Your task to perform on an android device: I want to buy a pair of 42-size black sneakers, so search for the 42-size black sneakers for me in the Nike app.
Image 0: 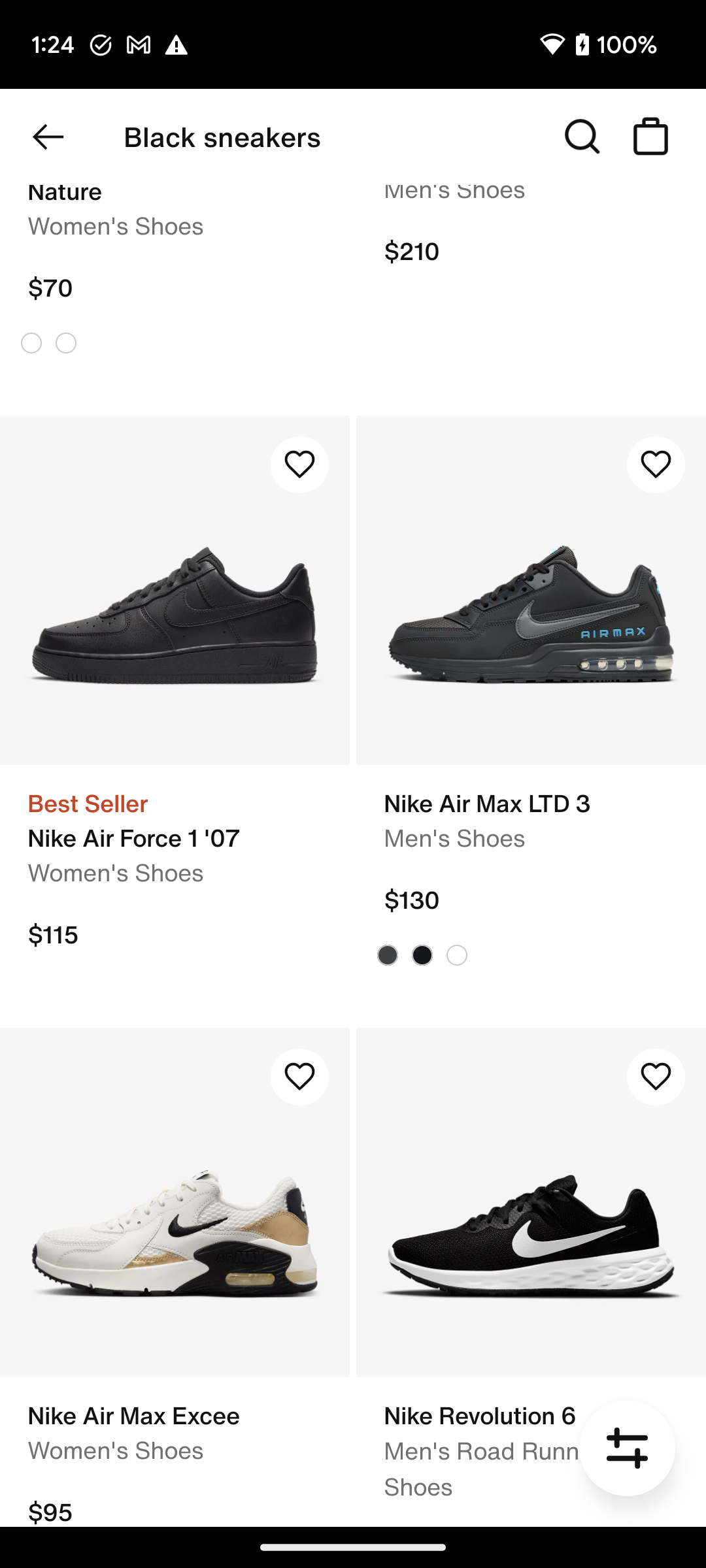
Click on the search icon at the top right corner of the screen to search for the shoes.
Step 0: click (582, 136)
Image 1: 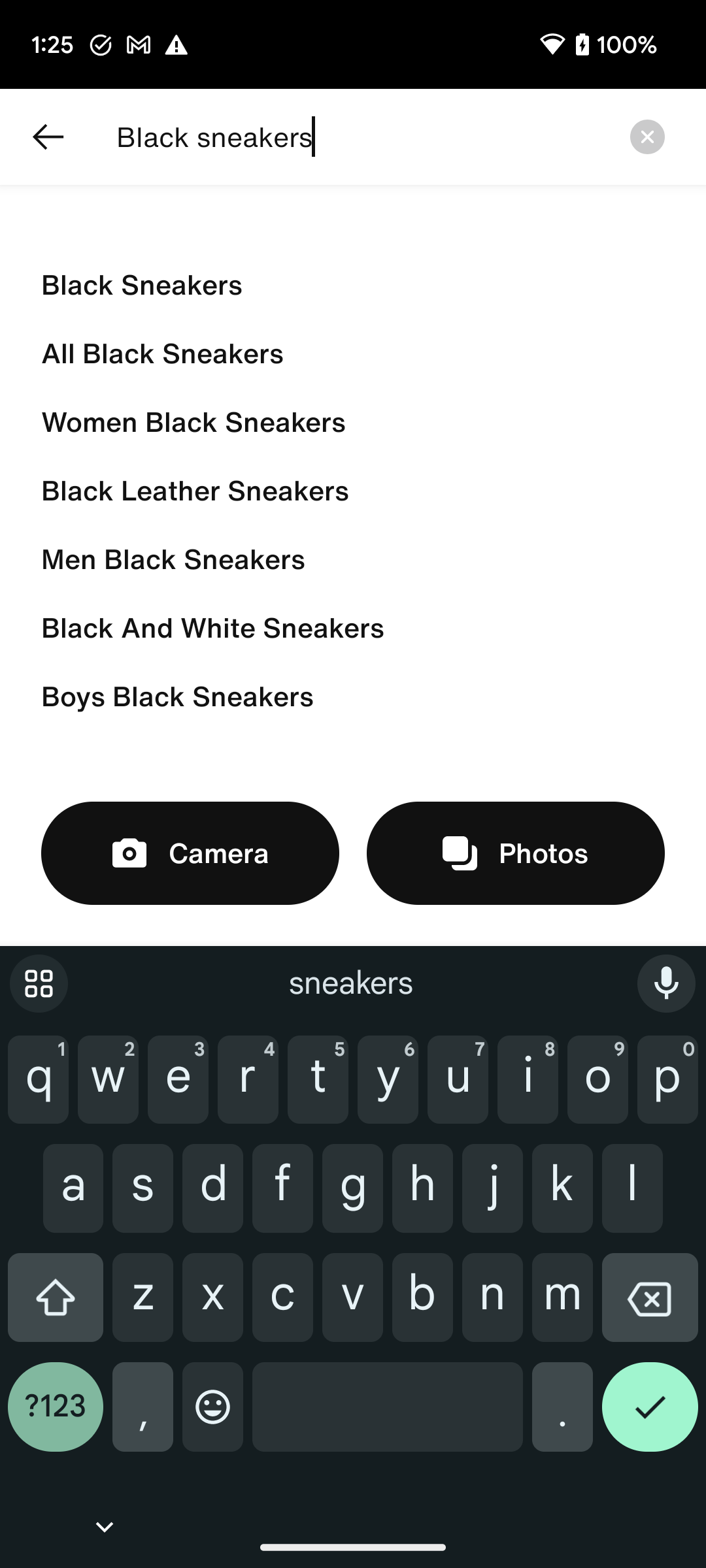
Click on the cross icon of the search bar to clear the search bar
Step 1: click (647, 136)
Image 3: 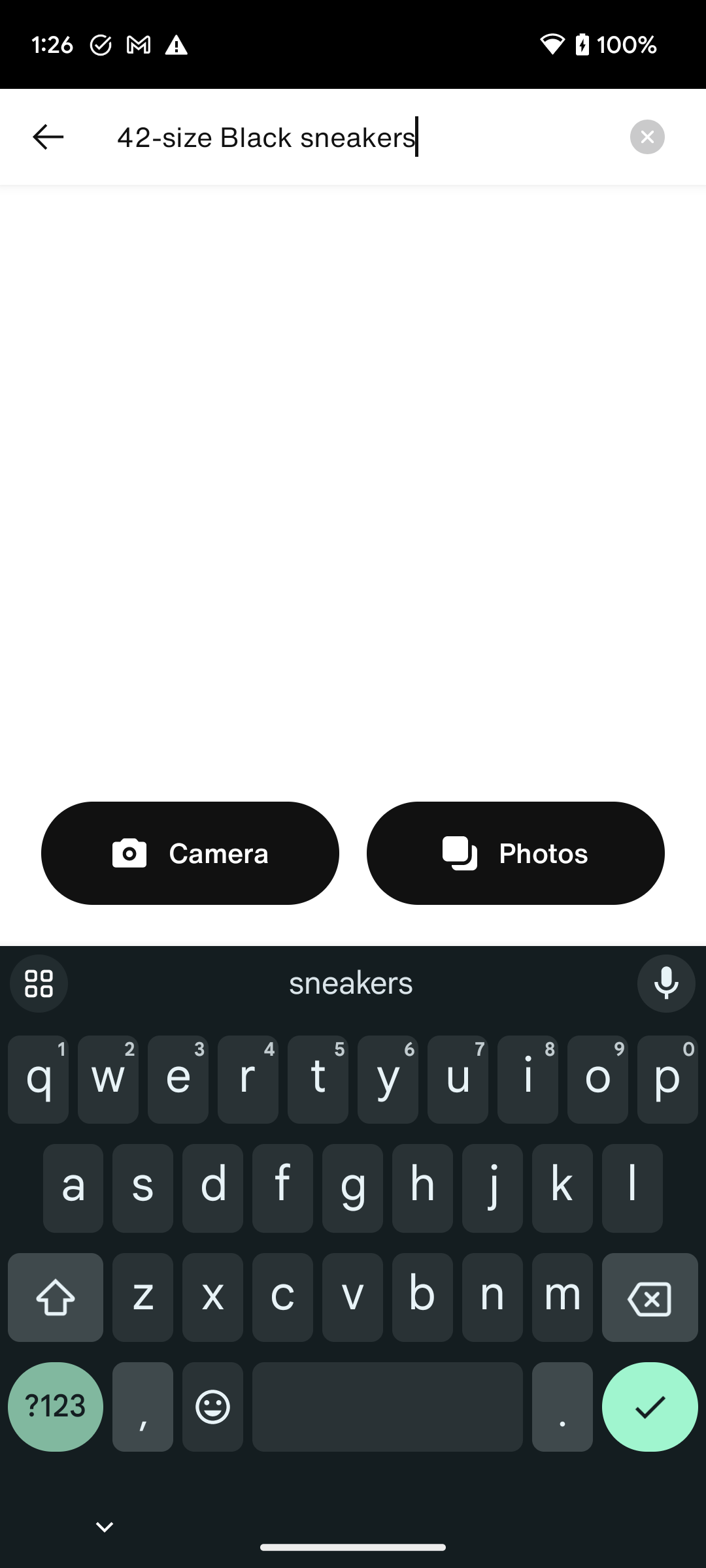
Click on the right tick button at the bottom right corner of the screen to view the search result
Step 3: click (650, 1417)